Your task to perform on an android device: I want to add a blue color to a drawing.
Image 1: 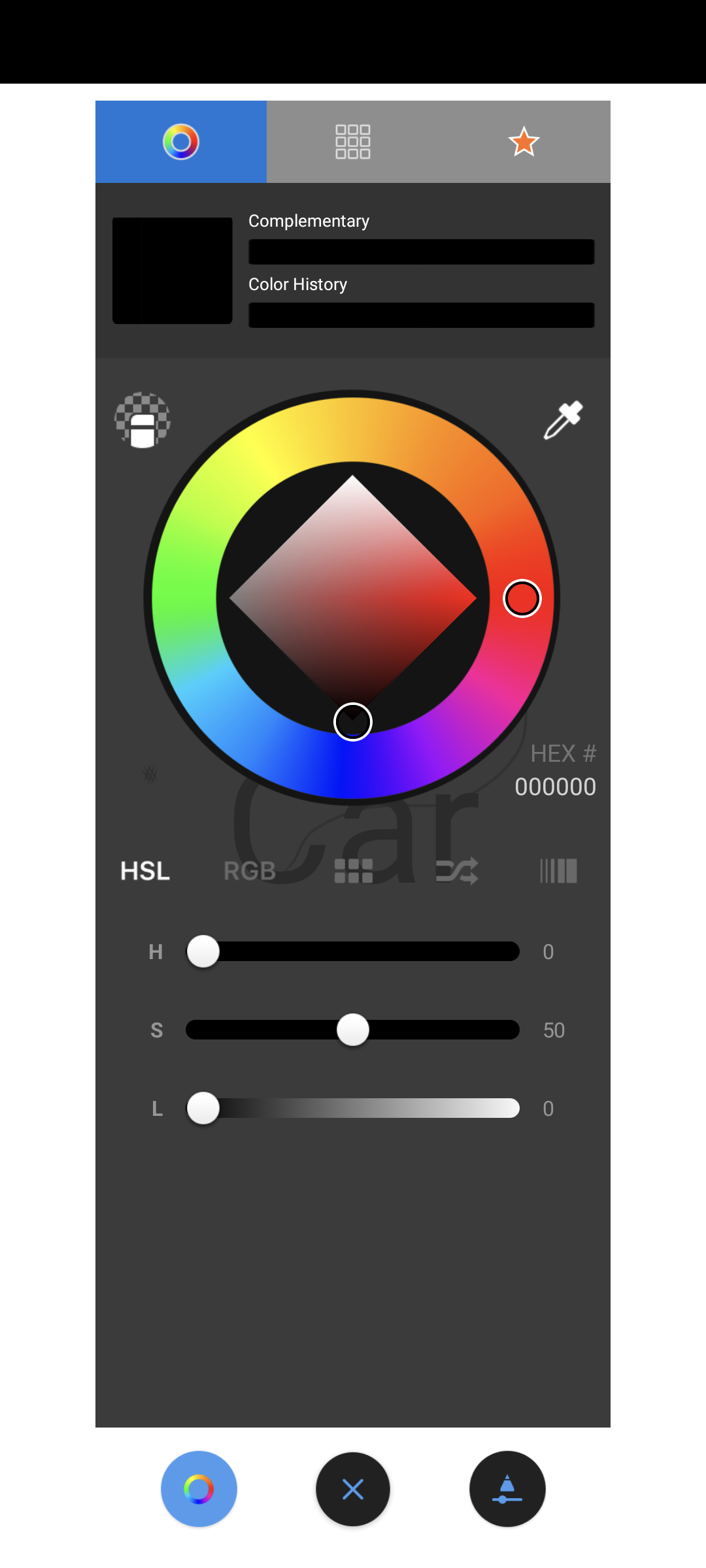
Click on the blue color on the screen.
Step 1: click (325, 765)
Image 2: 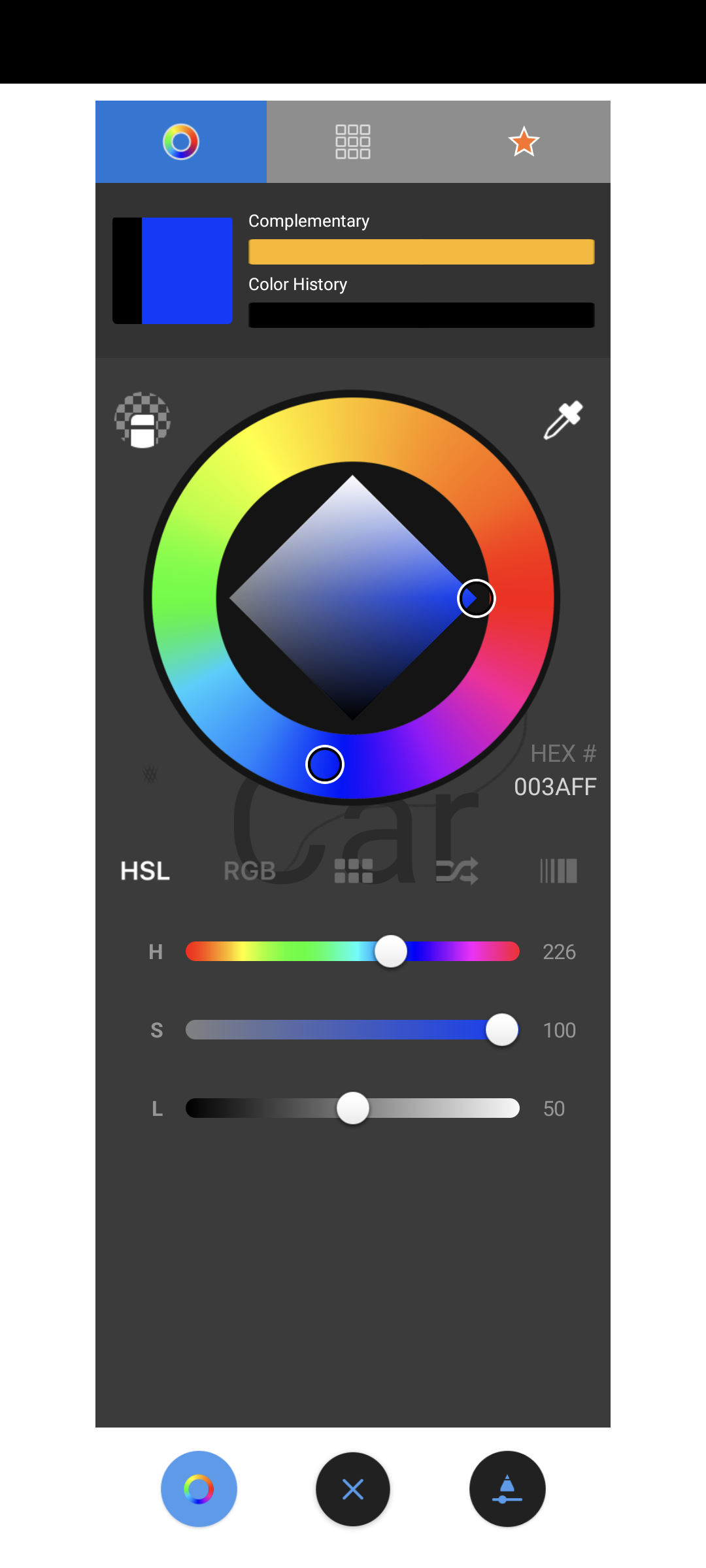
Click on the select icon on the screen.
Step 2: click (507, 1489)
Image 3: 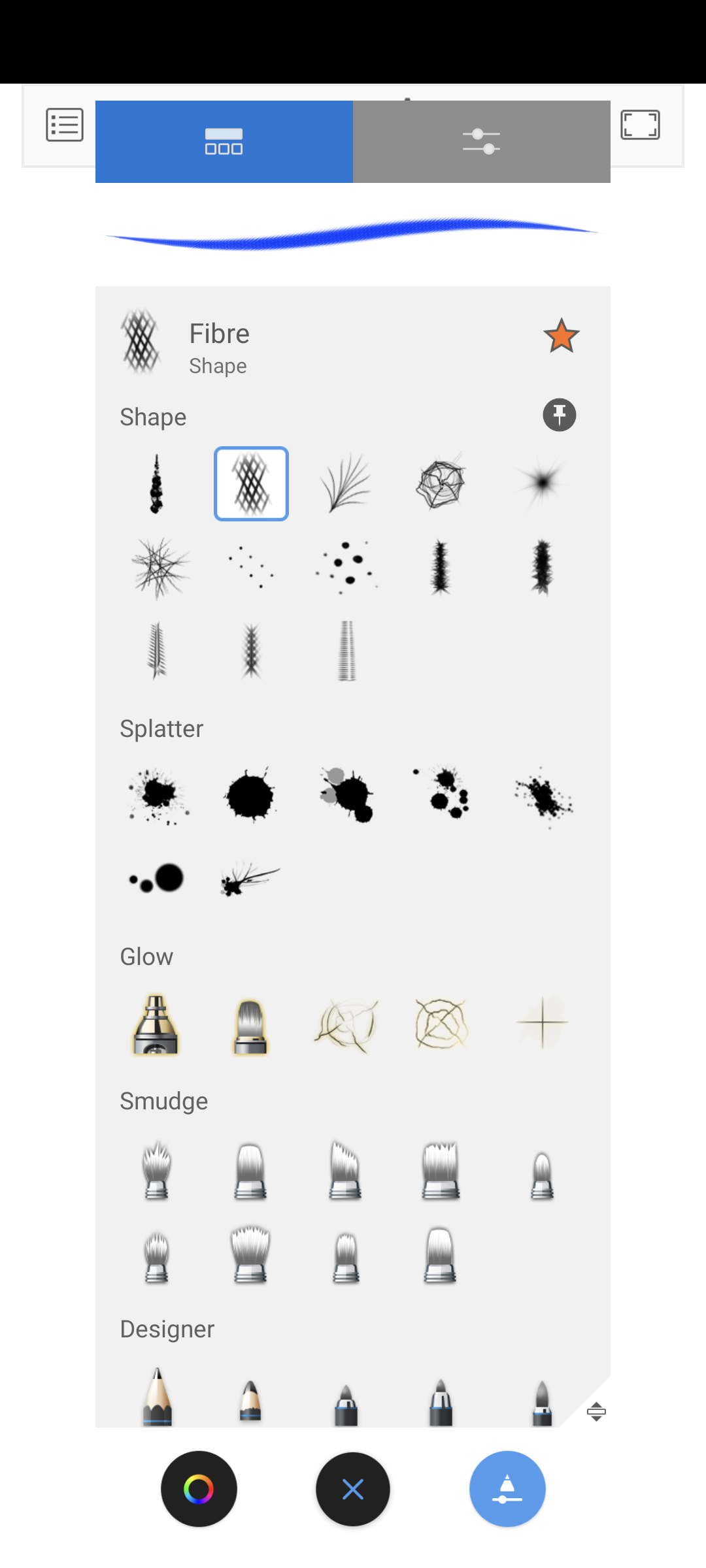
Click on the select icon on the screen.
Step 3: click (507, 1489)